Your task to perform on an android device: I want to search for a flight from Rotterdam to Vancouver, Canada to meet my friend Louis on his birthday on 15th January on the Agoda app.
Image 0: 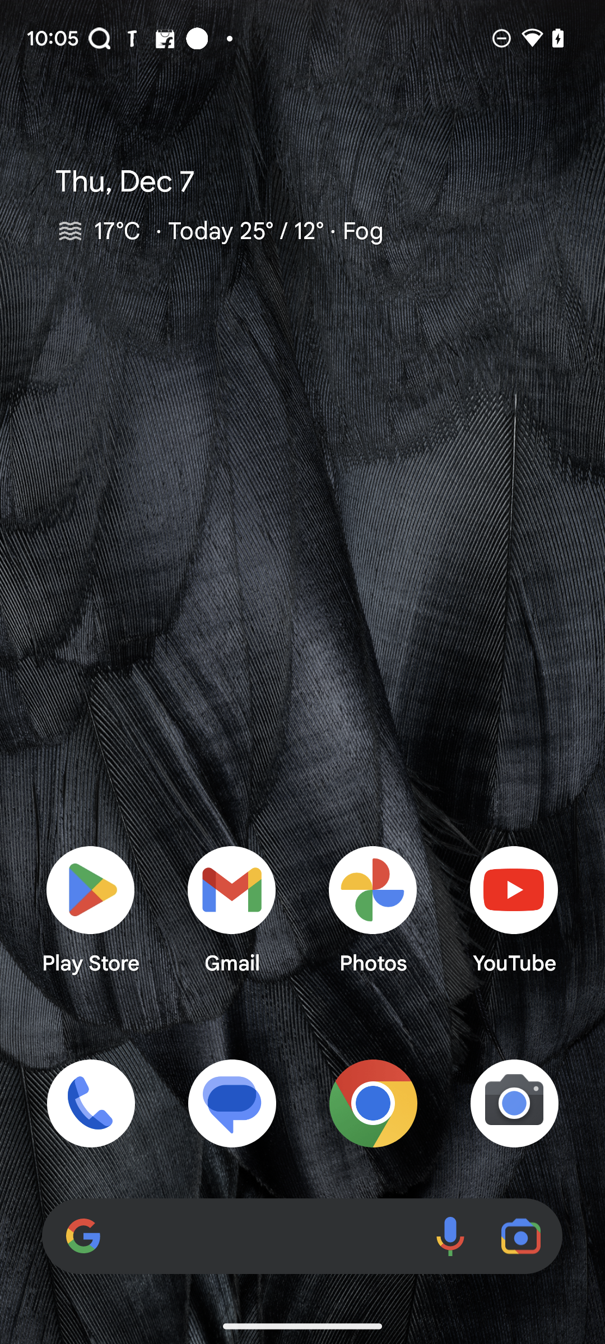
Open the Agoda app.
Step 0: open app "Agoda"
Image 1: 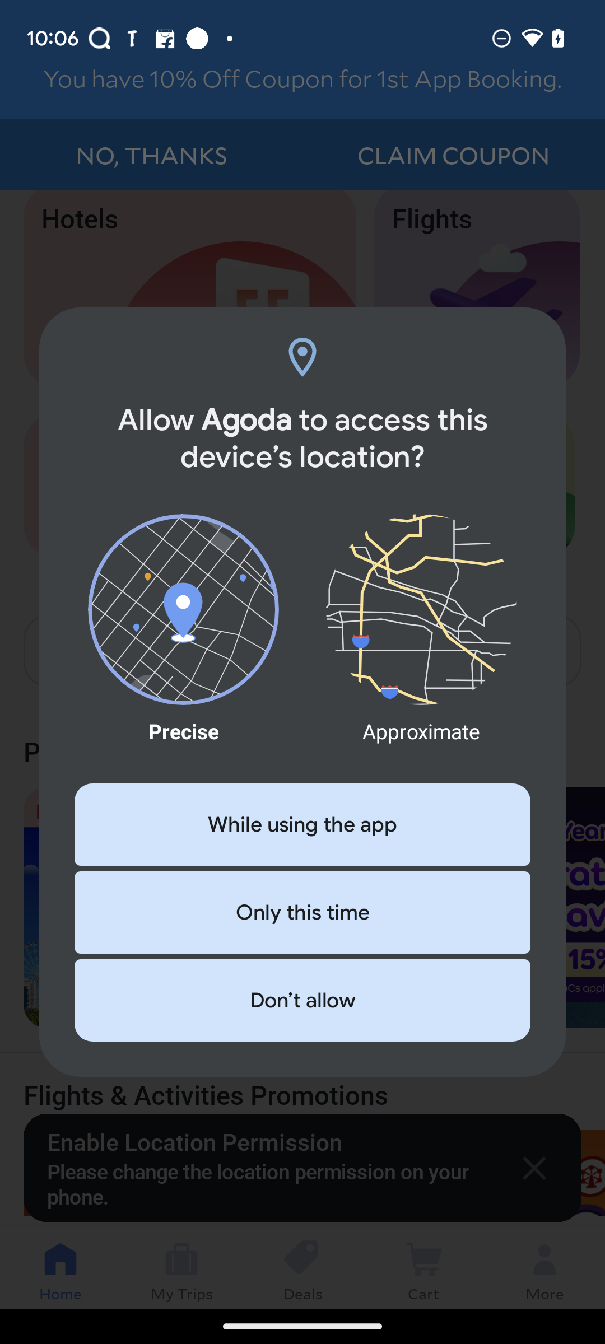
Open the Agoda app.
Step 1: wait
Image 2: 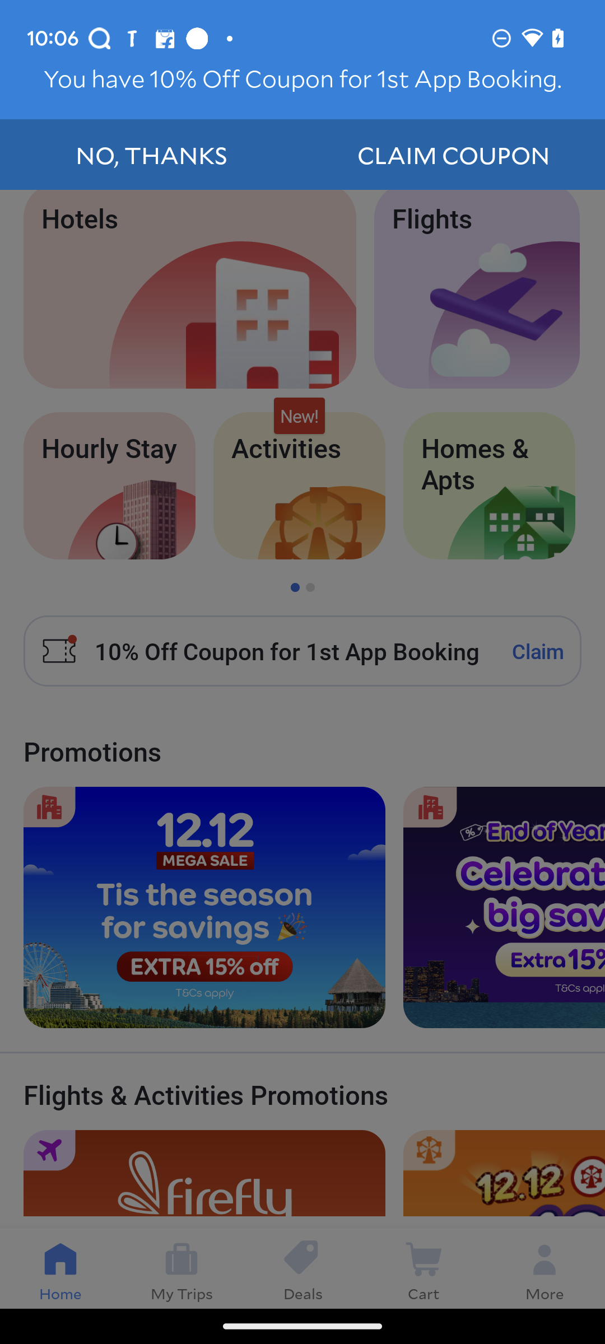
Click on No thanks option.
Step 2: click (151, 154)
Image 4: 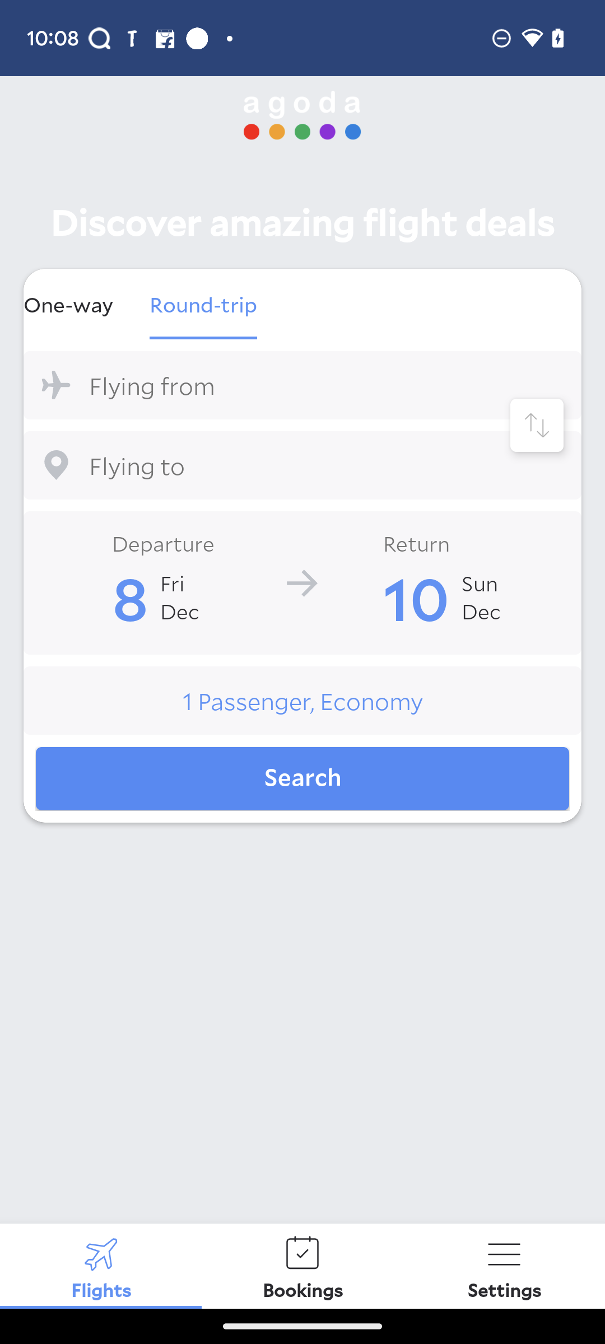
Click on One-way option.
Step 4: click (68, 304)
Image 5: 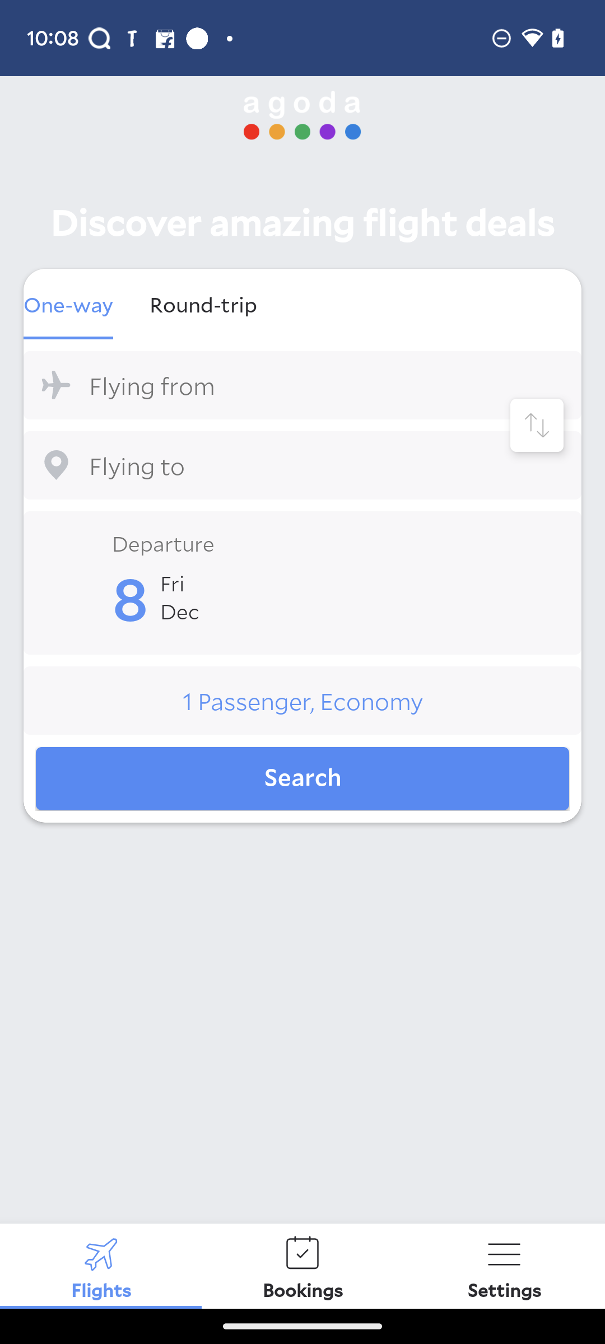
Click on the Flying from option.
Step 5: click (302, 385)
Image 6: 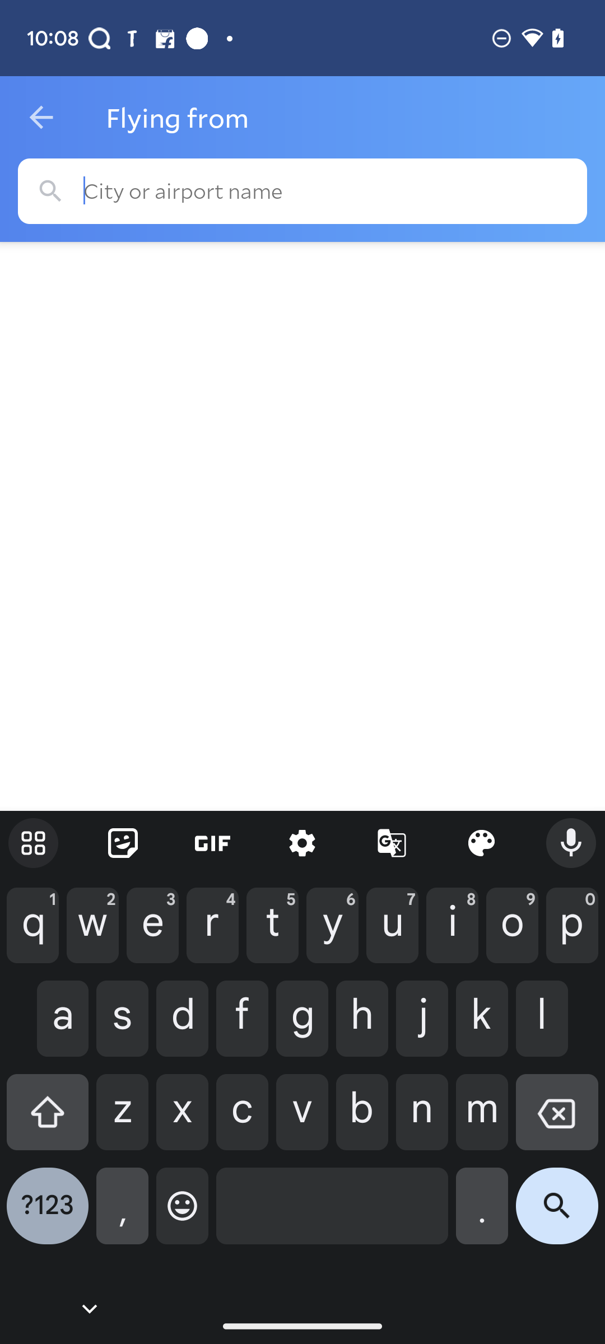
Enter Rotterdam.
Step 6: type "Rotterdam"
Image 8: 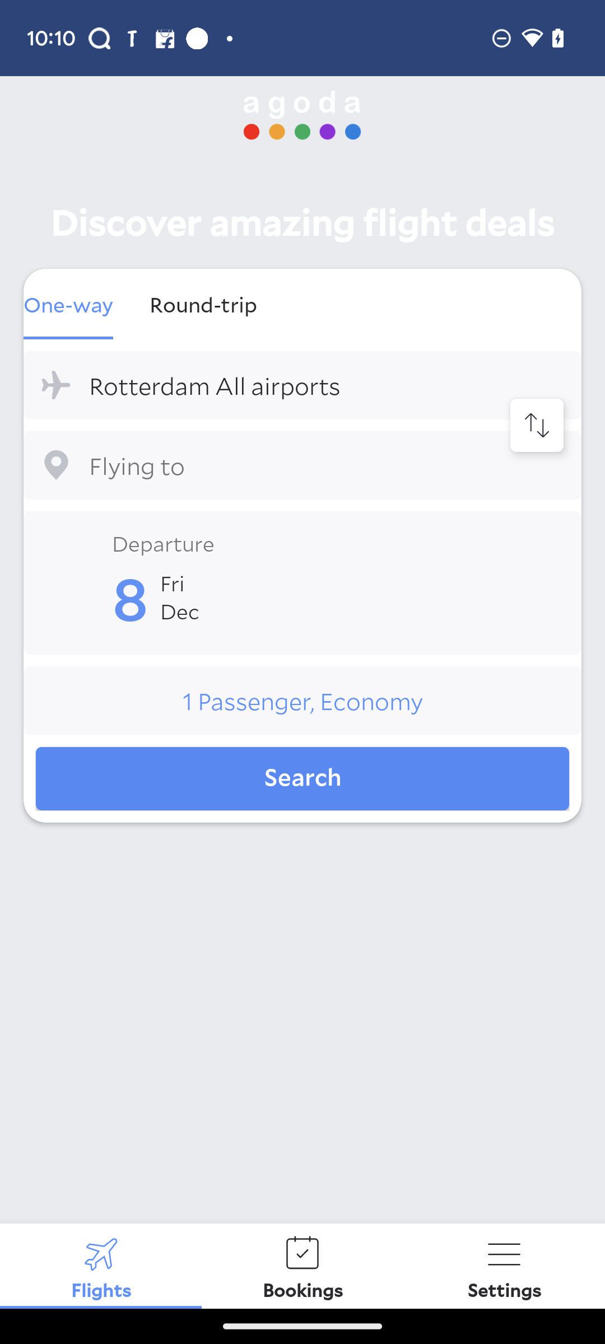
Click on the Flying to option.
Step 8: click (302, 465)
Image 9: 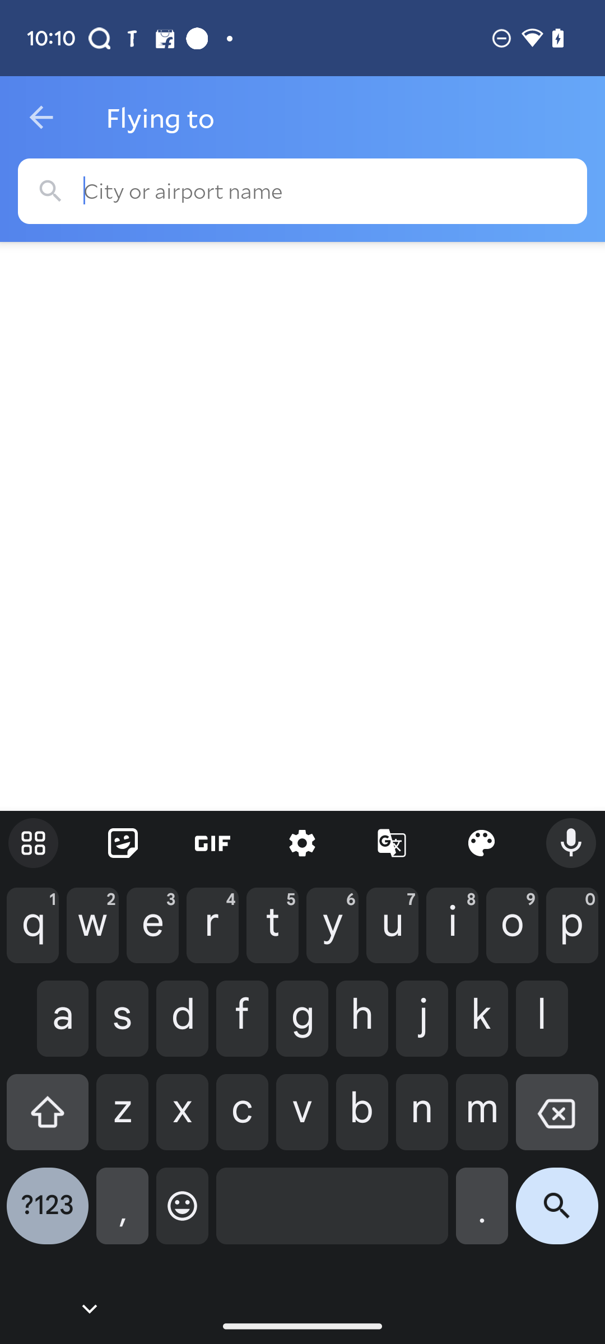
Enter Vancouver.
Step 9: type "Vancouver"
Image 10: 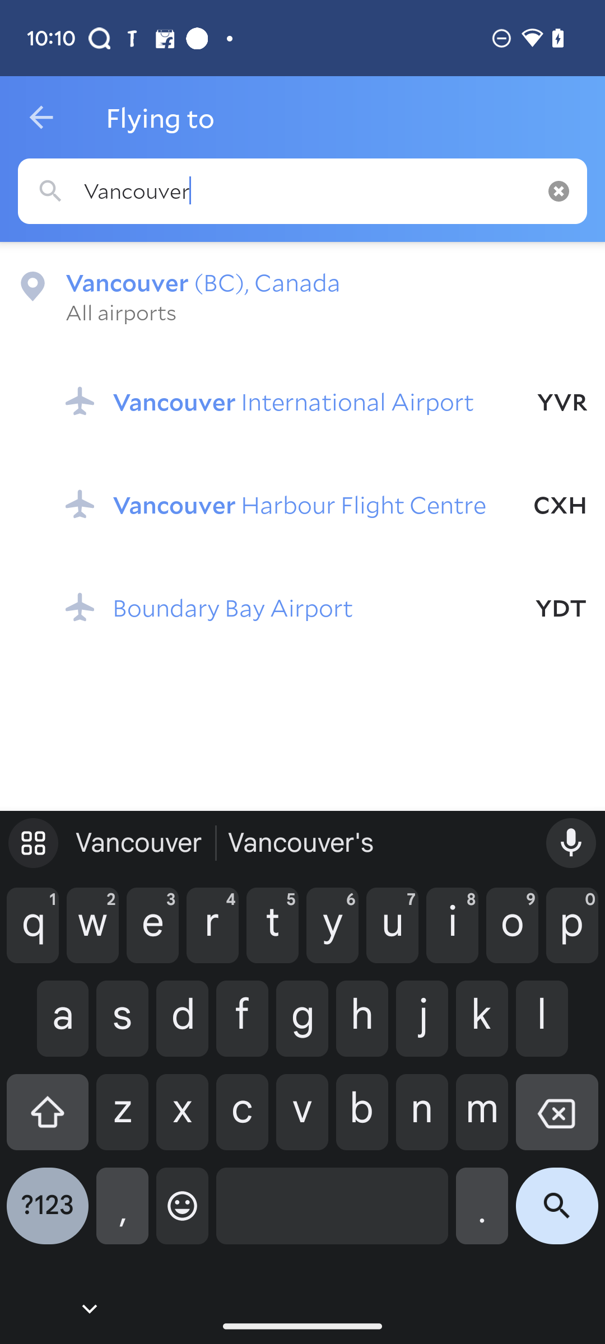
Click on the first suggestion.
Step 10: click (203, 282)
Image 11: 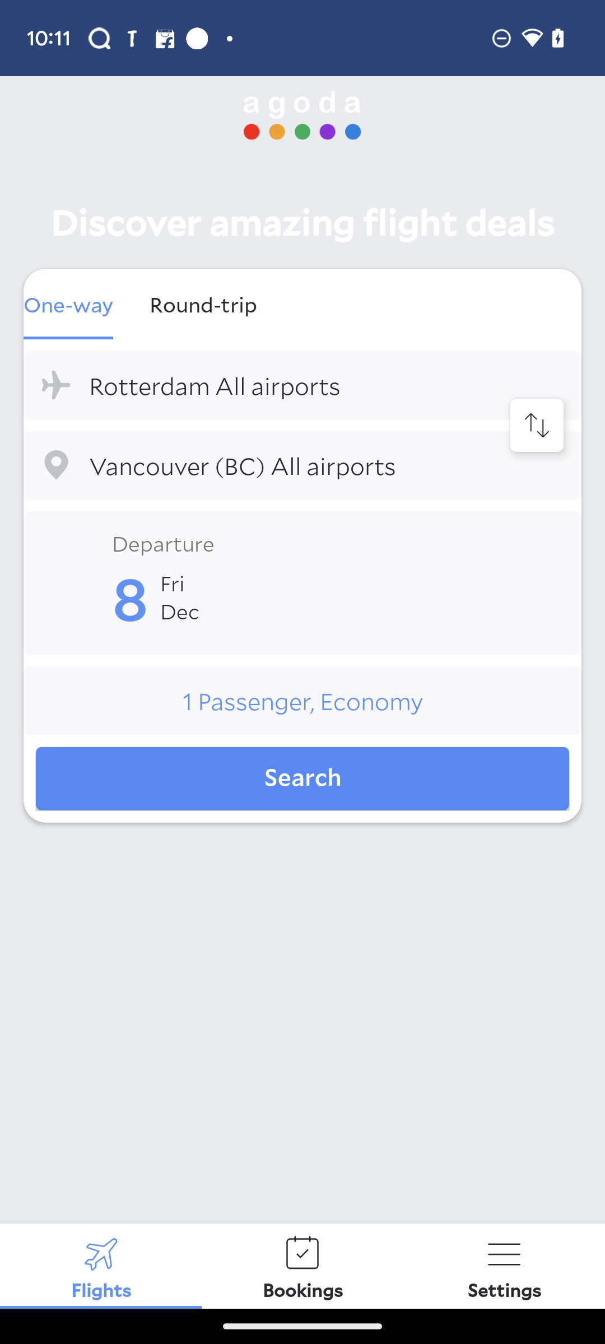
Click on the date selection option.
Step 11: click (302, 583)
Image 12: 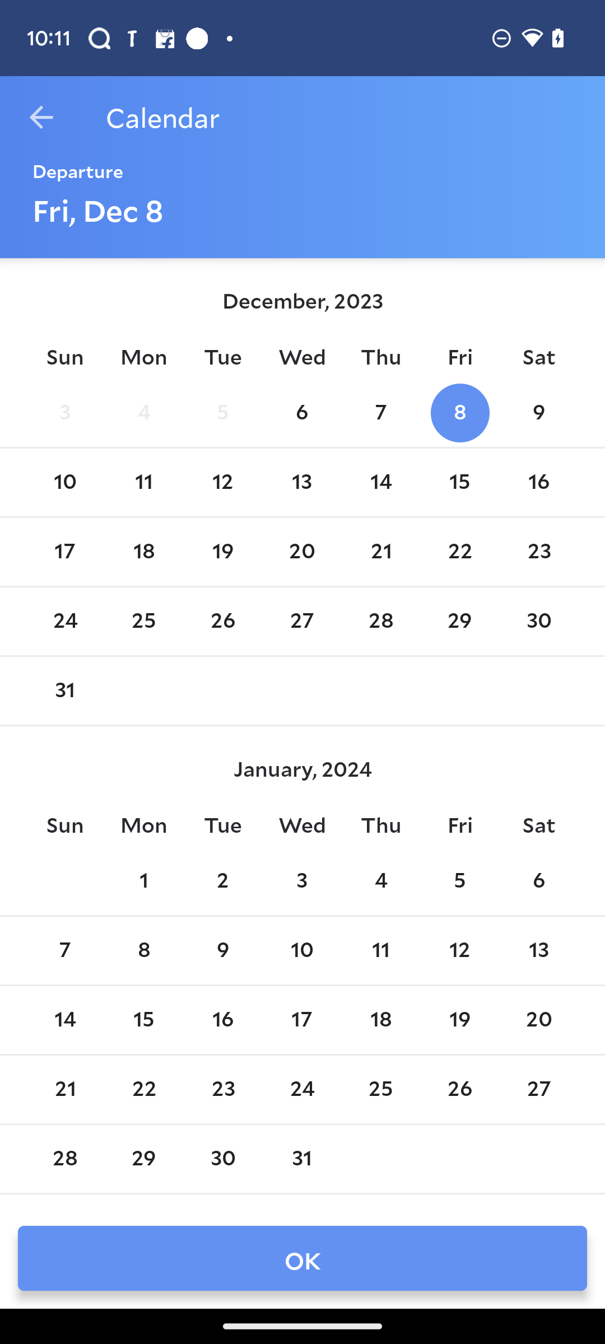
Click on the 15th of January.
Step 12: click (144, 1020)
Image 13: 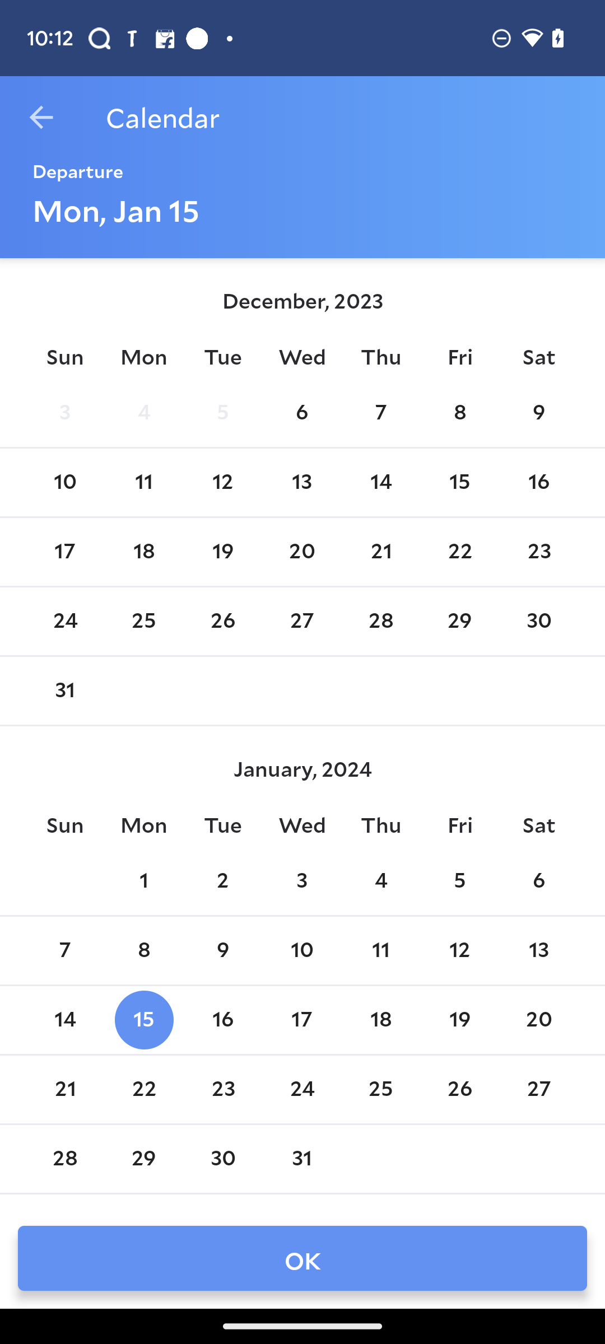
Click on Ok button.
Step 13: click (302, 1258)
Image 14: 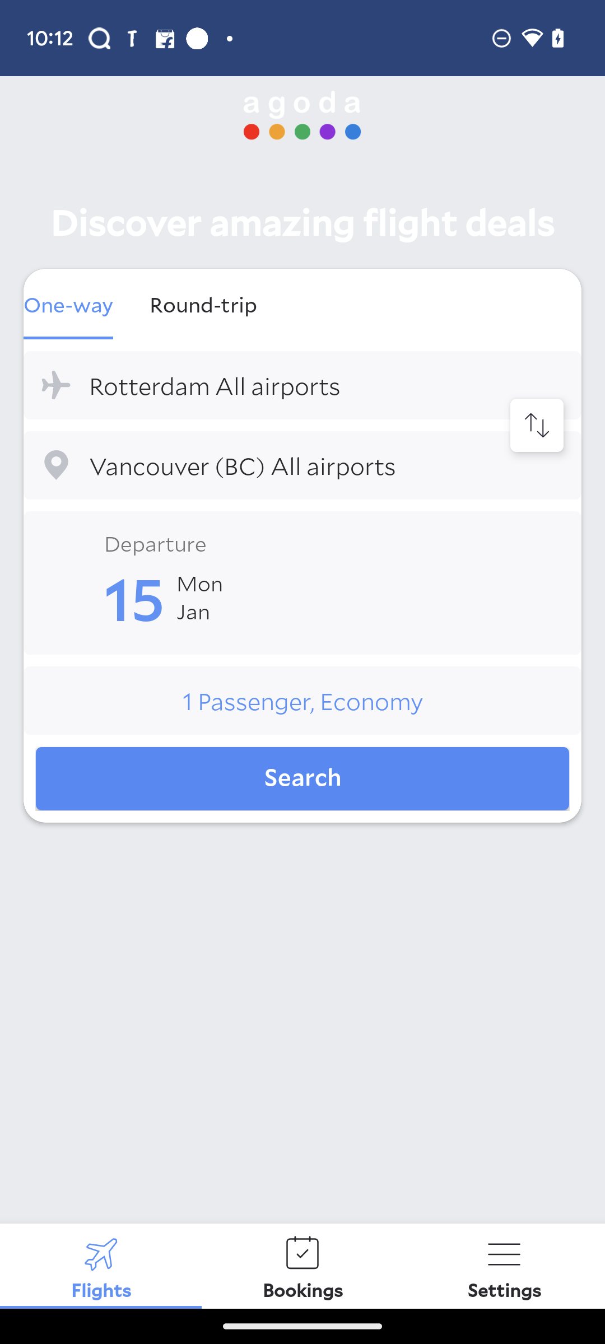
Click on the Search button.
Step 14: click (302, 778)
Image 15: 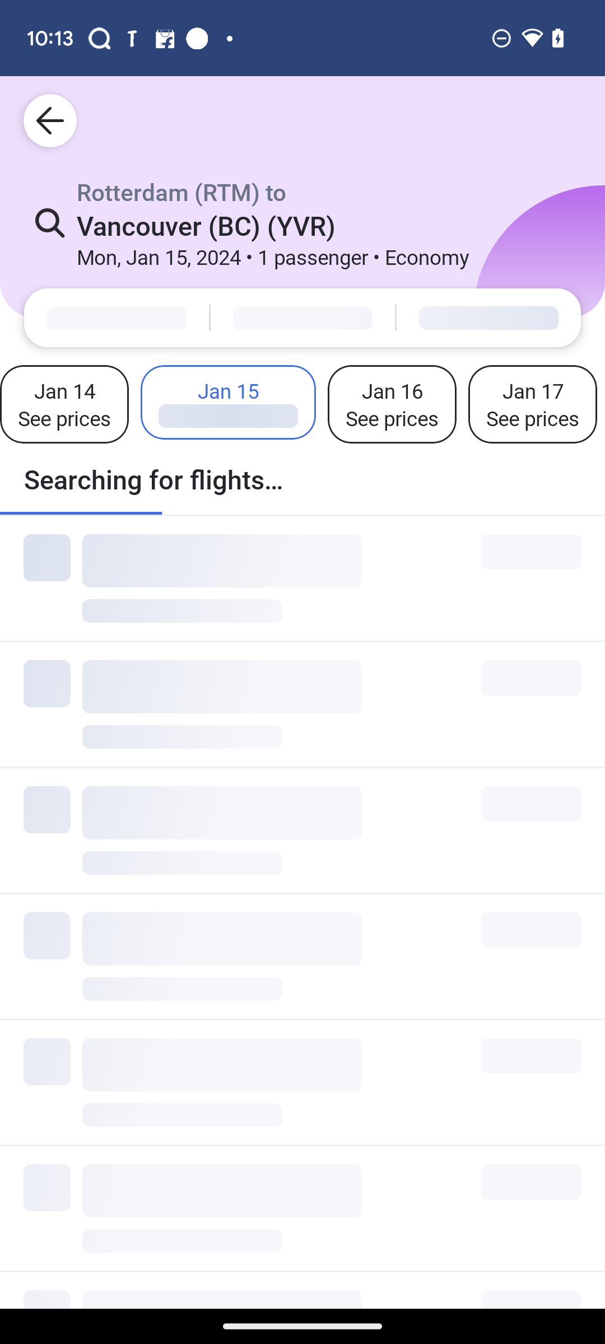
Click on the Search button.
Step 15: wait